Your task to perform on an android device: Set a ten percent daily goal for body fat percentage in the FitBit app.
Image 0: 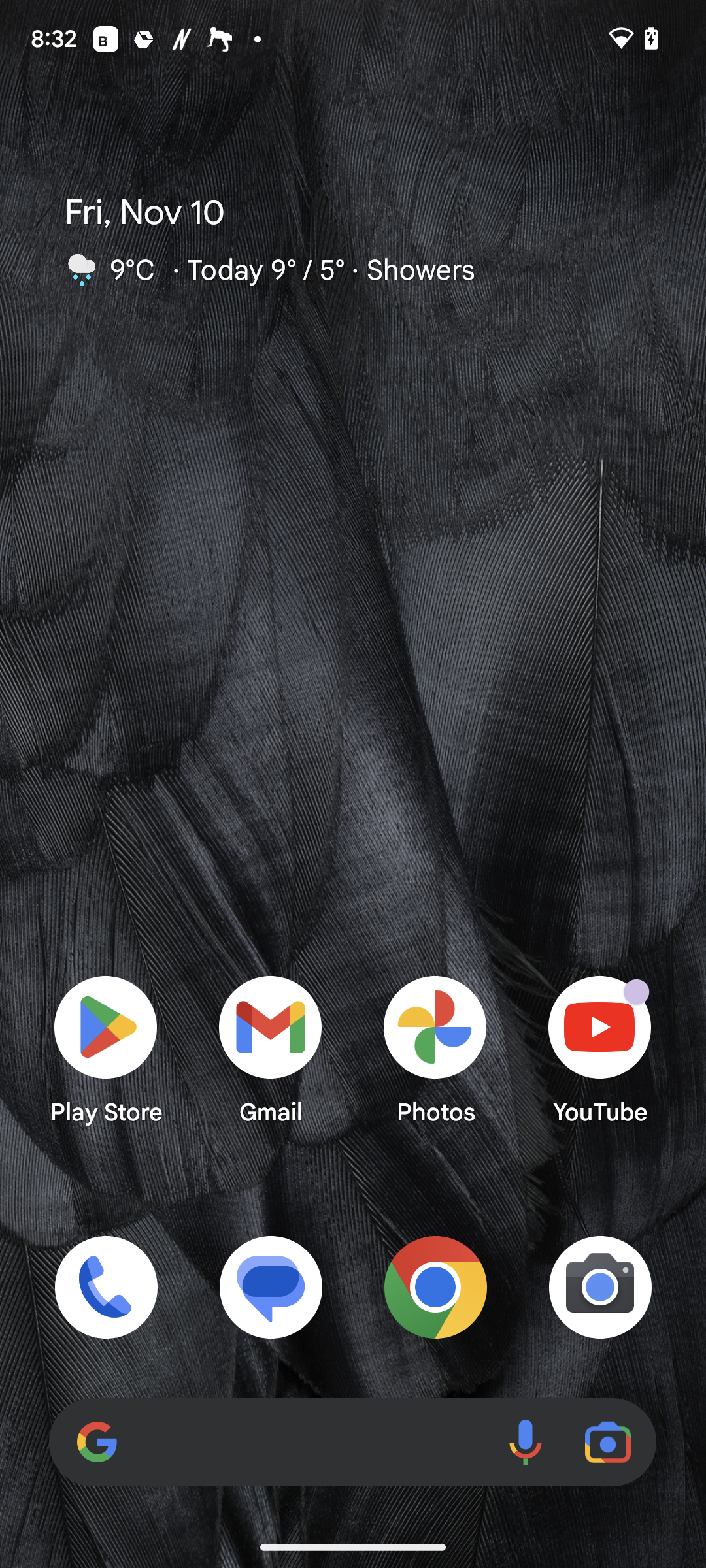
Open the Fitbit app.
Step 0: open app "Fitbit"
Image 1: 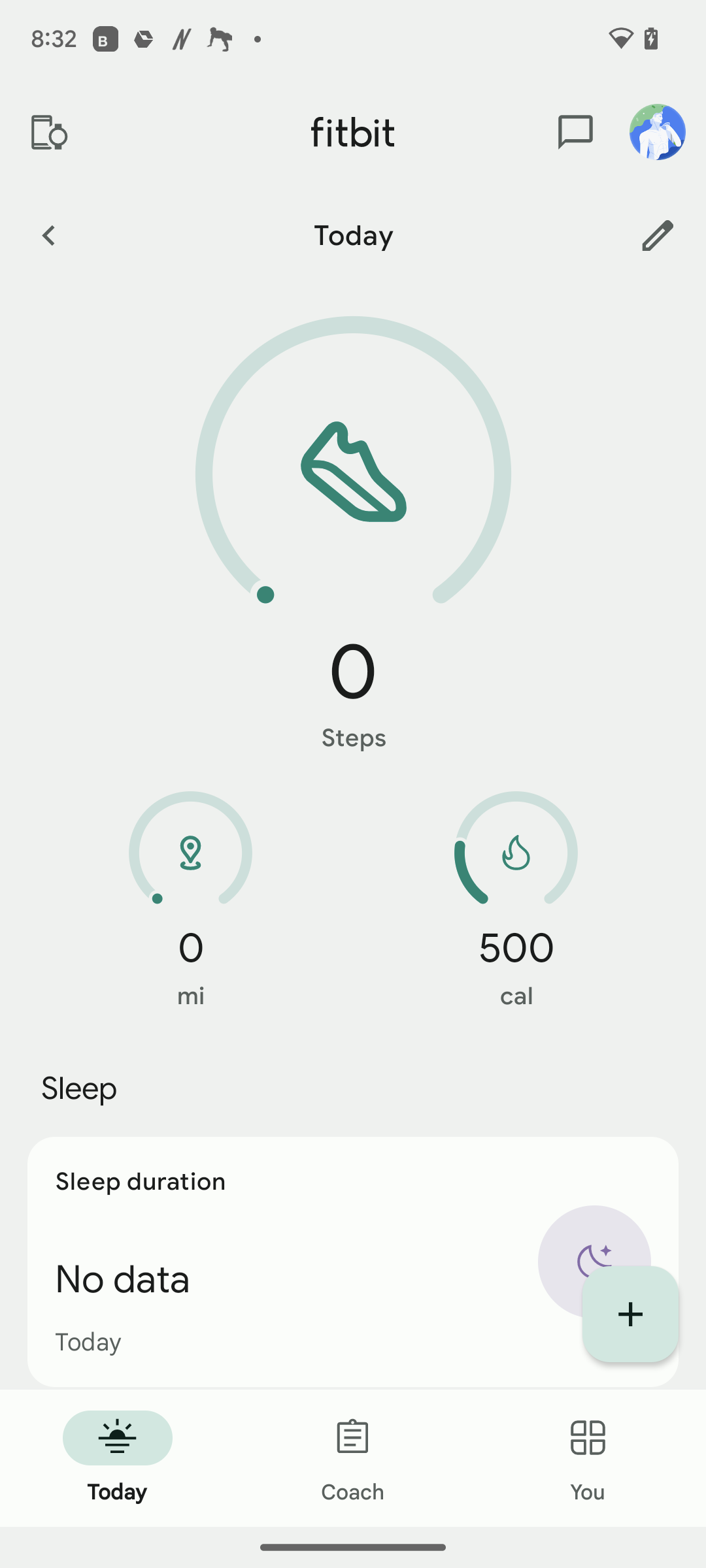
Click on You at the bottom right corner of the screen.
Step 1: click (588, 1458)
Image 2: 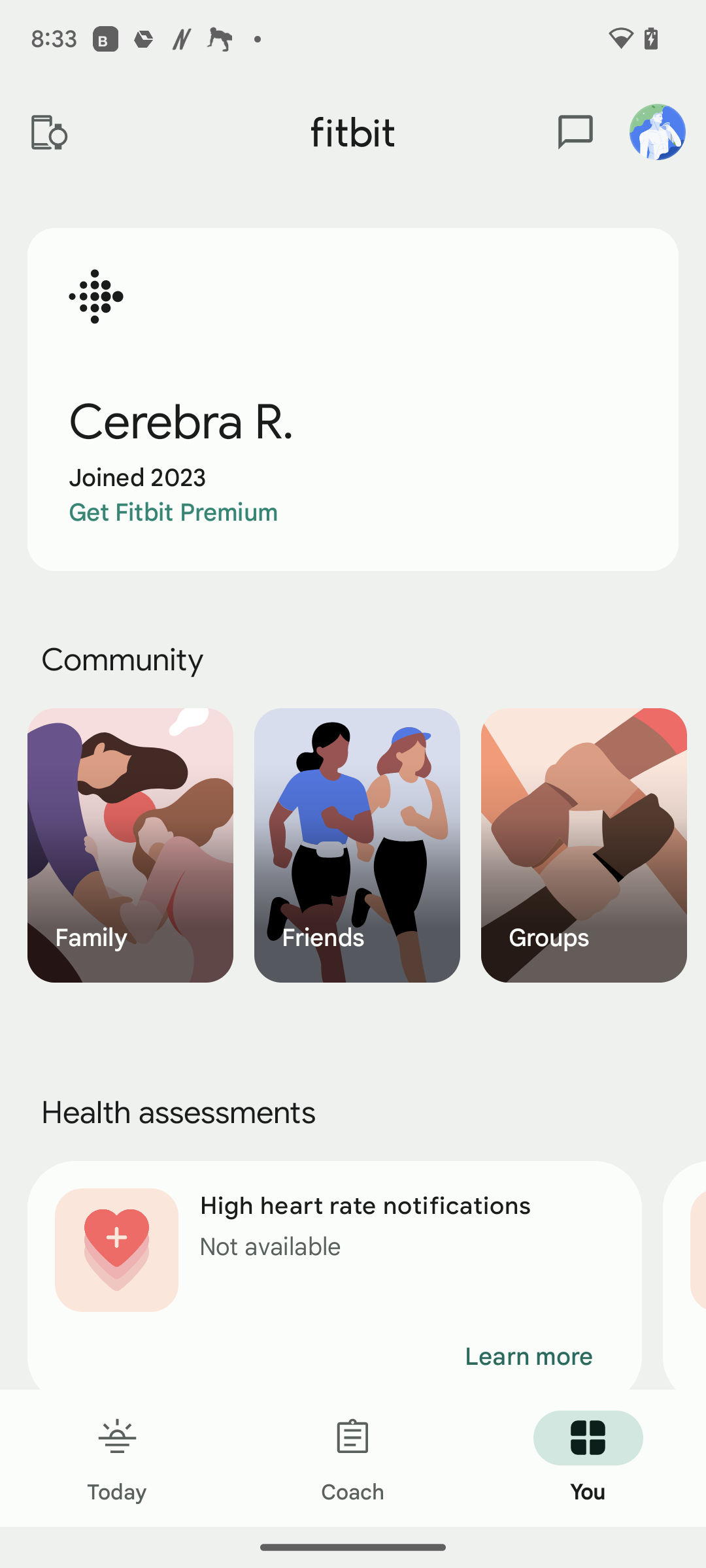
Scroll up
Step 2: scroll down
Image 4: 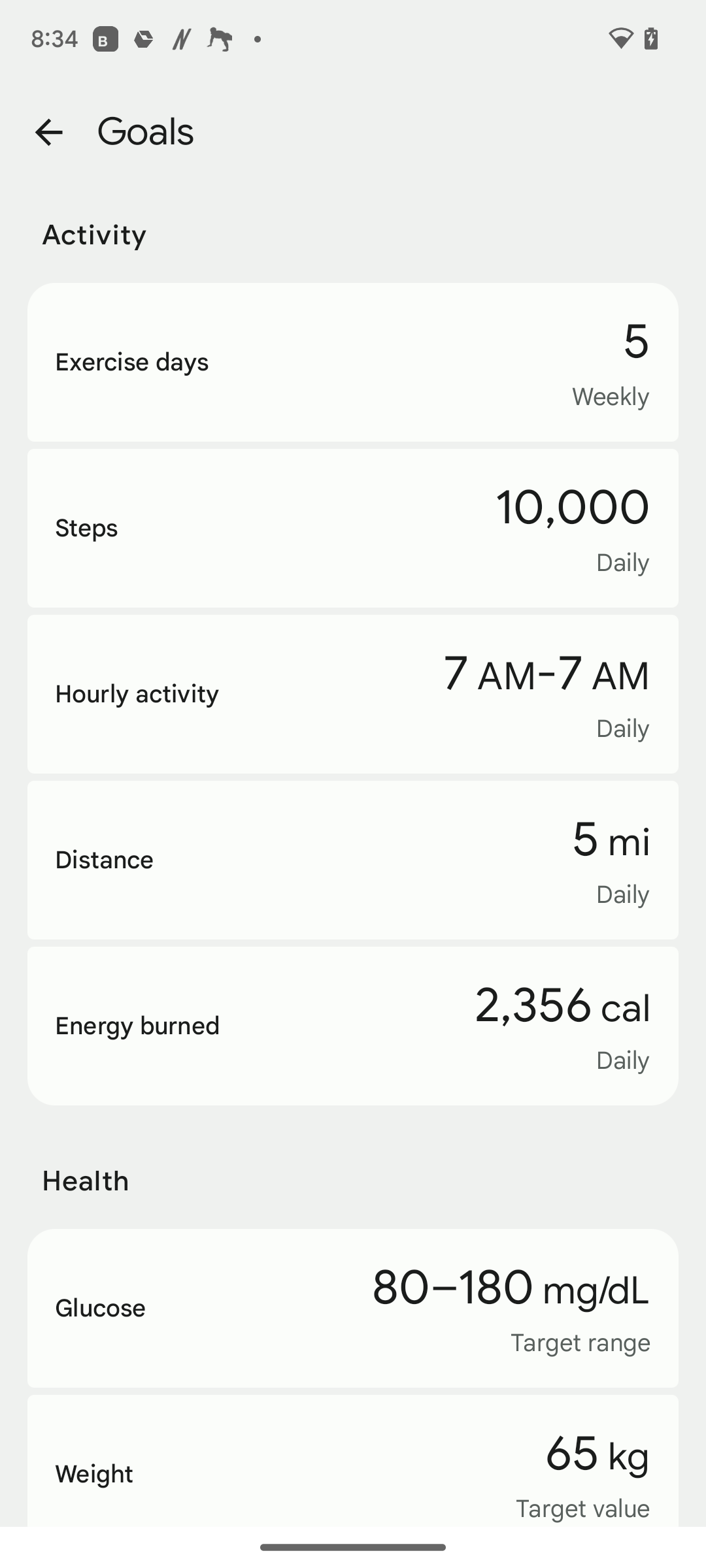
Scroll up
Step 4: scroll down
Image 5: 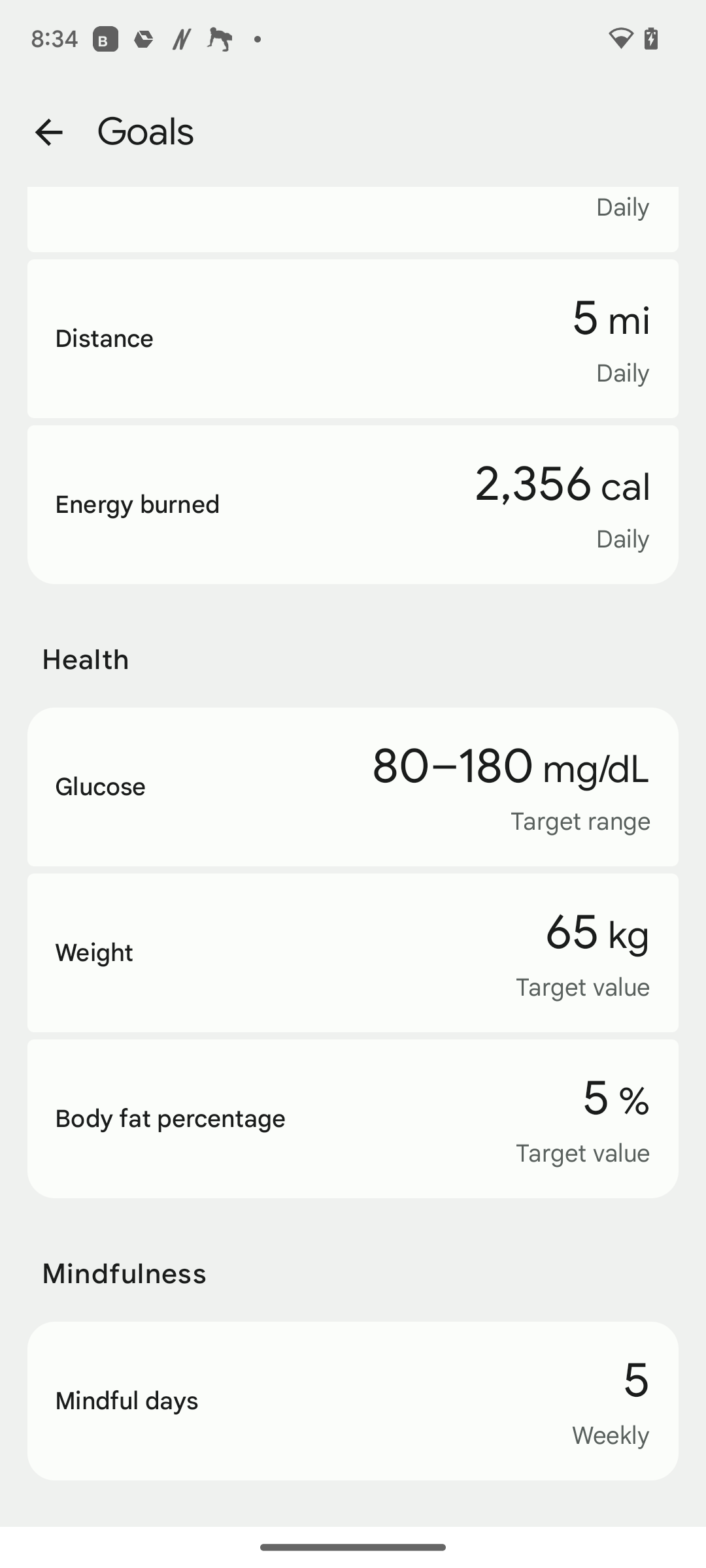
Click on on 5% on the right side of the screen.
Step 5: click (616, 1098)
Image 6: 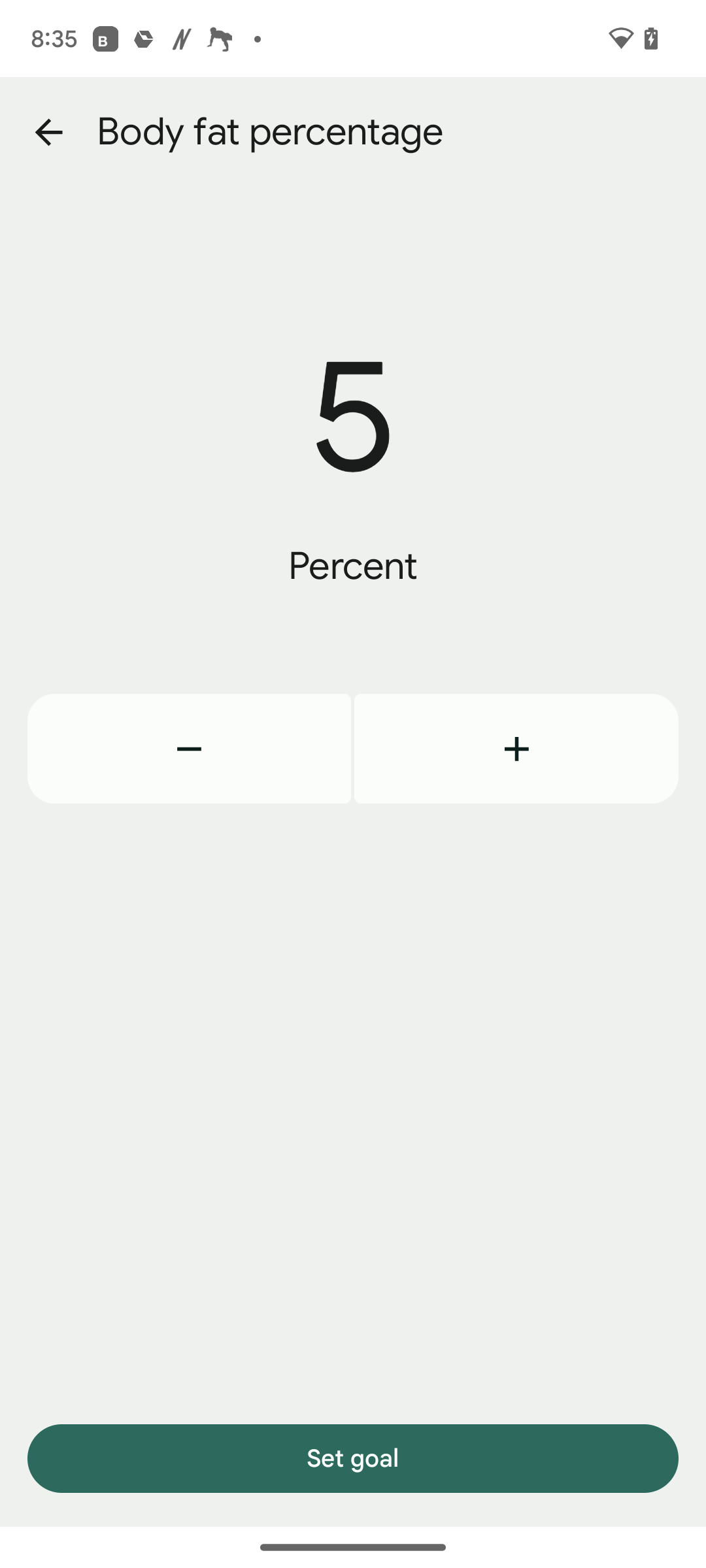
Click on plus icon in the middle right of the screen.
Step 6: click (516, 749)
Image 8: 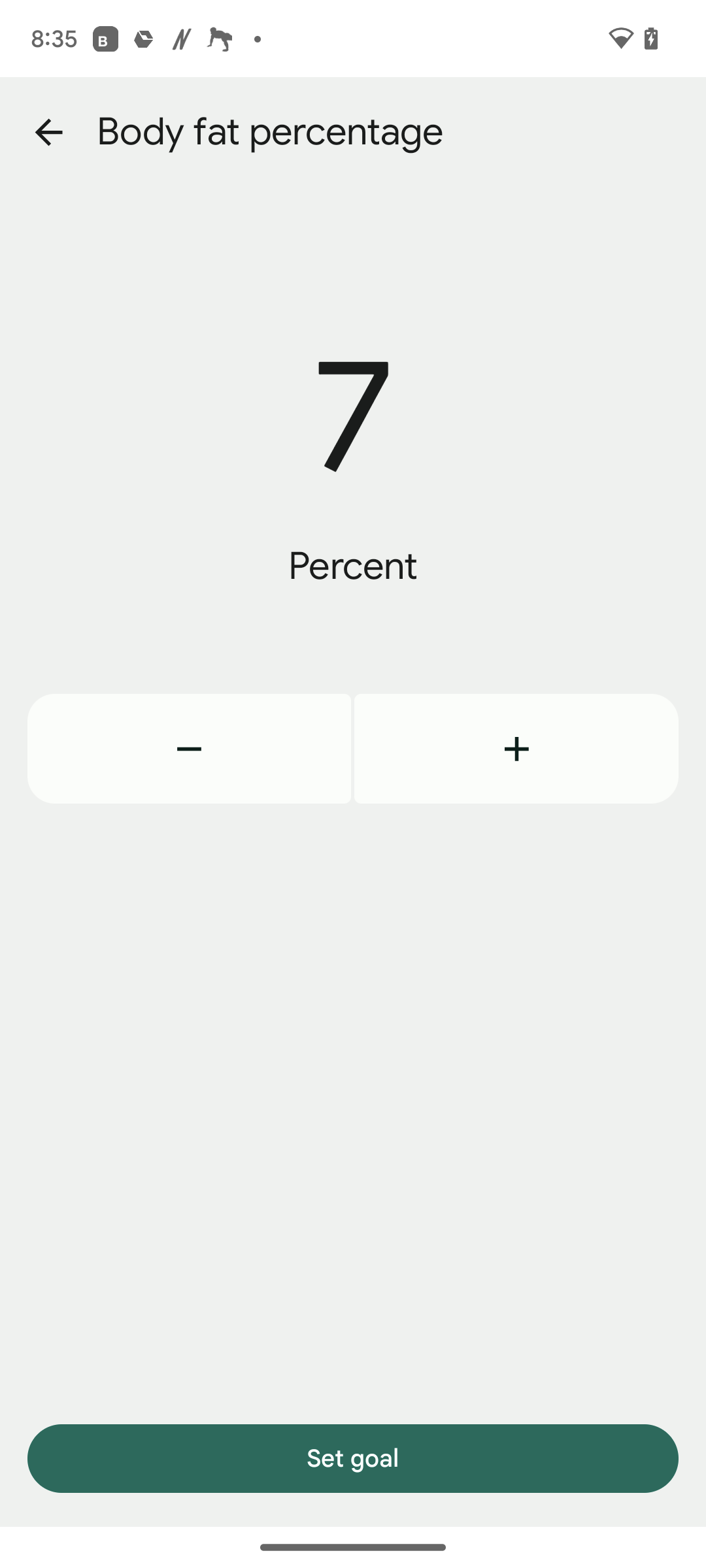
Click on plus icon in the middle right of the screen.
Step 8: click (516, 749)
Image 9: 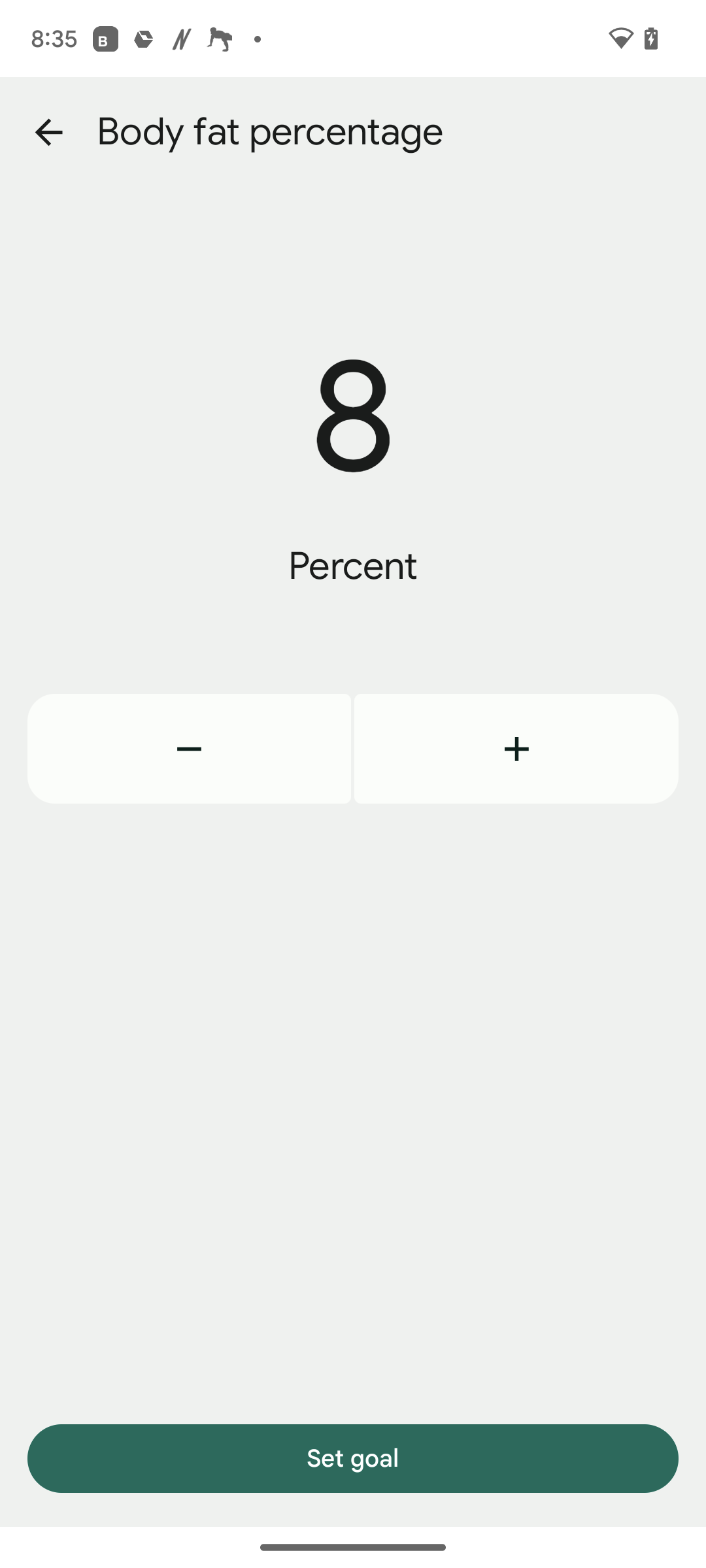
Click on plus icon in the middle right of the screen.
Step 9: click (516, 749)
Image 10: 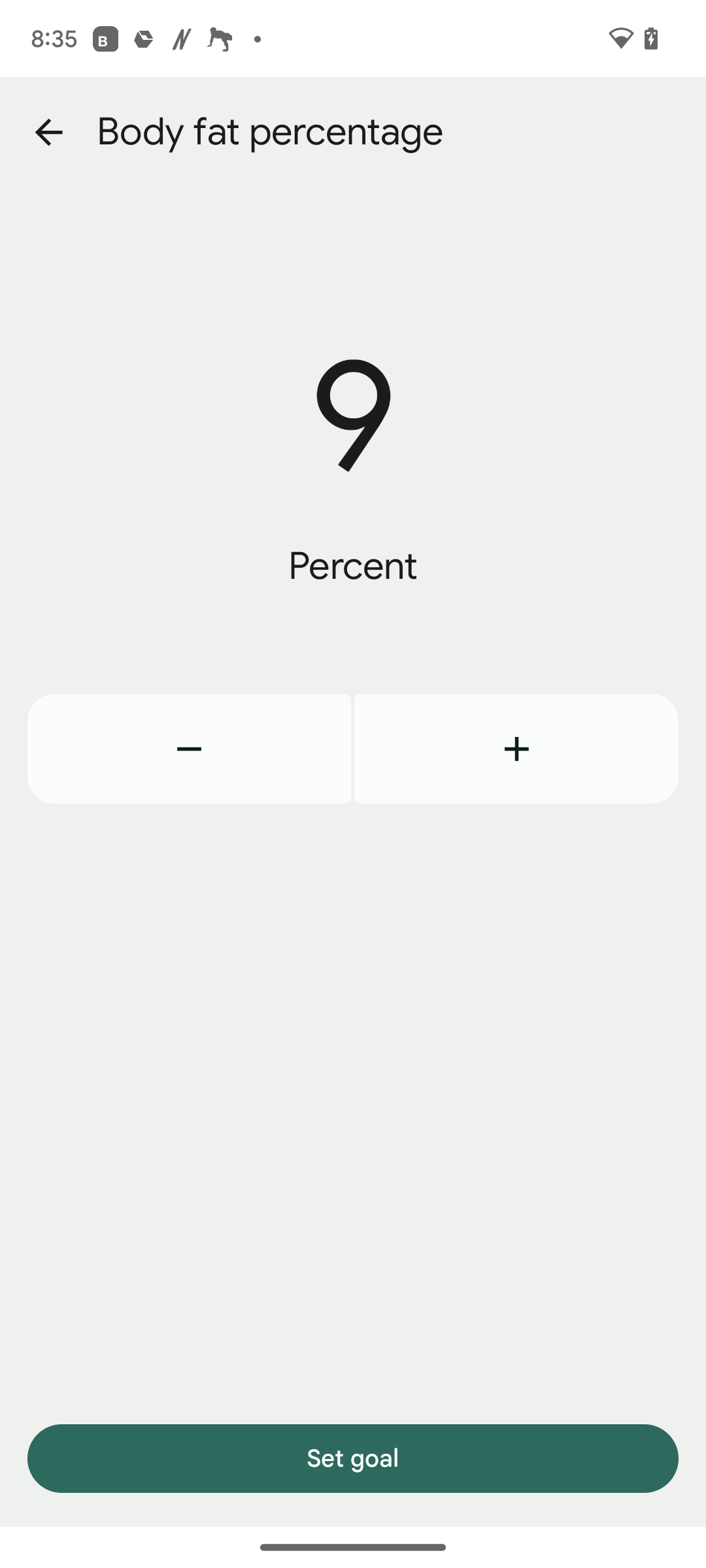
Click on plus icon in the middle right of the screen.
Step 10: click (536, 781)
Image 11: 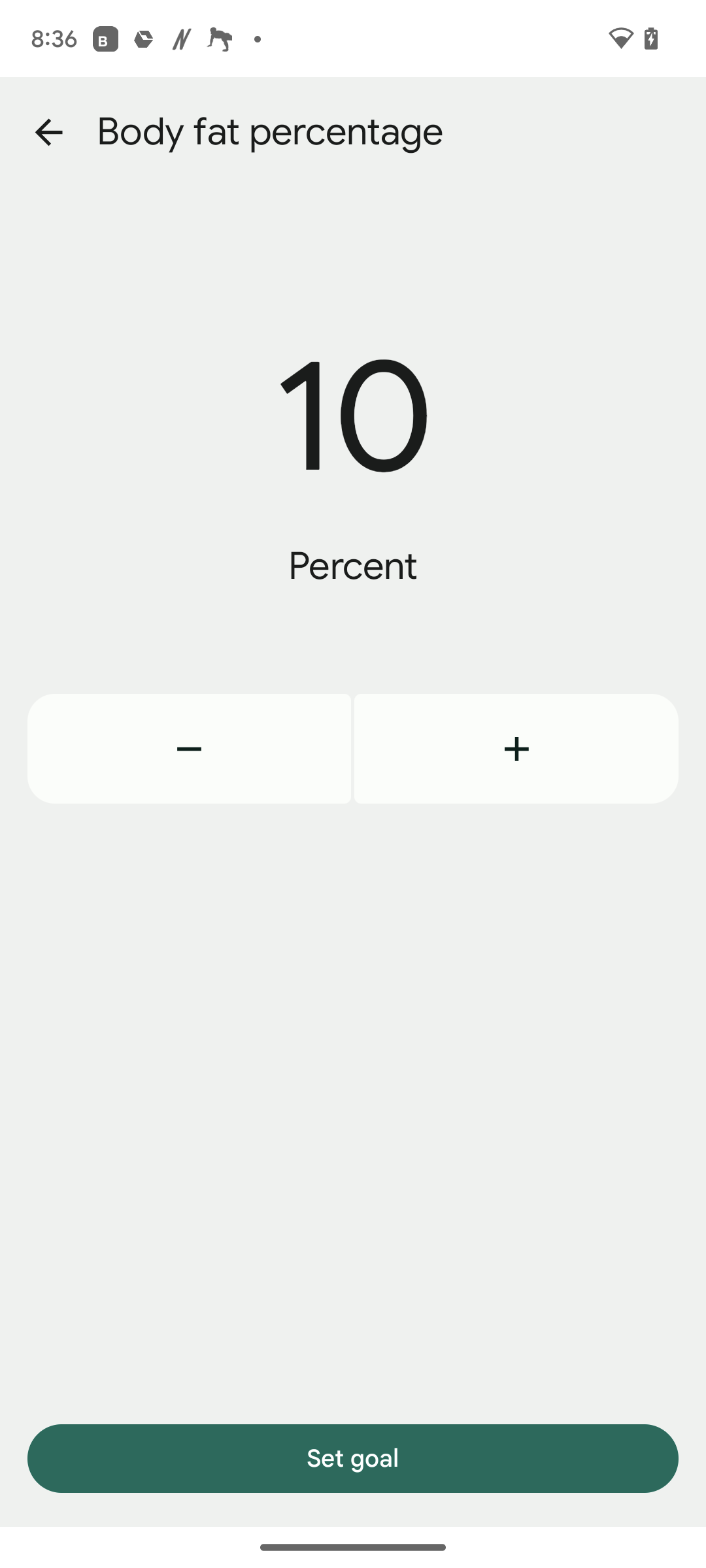
Click on set goal at the bottom of the screen.
Step 11: click (353, 1458)